Your task to perform on an android device: I have to go to a flower show, so I search for a formal hat in the Amazon app.
Image 0: 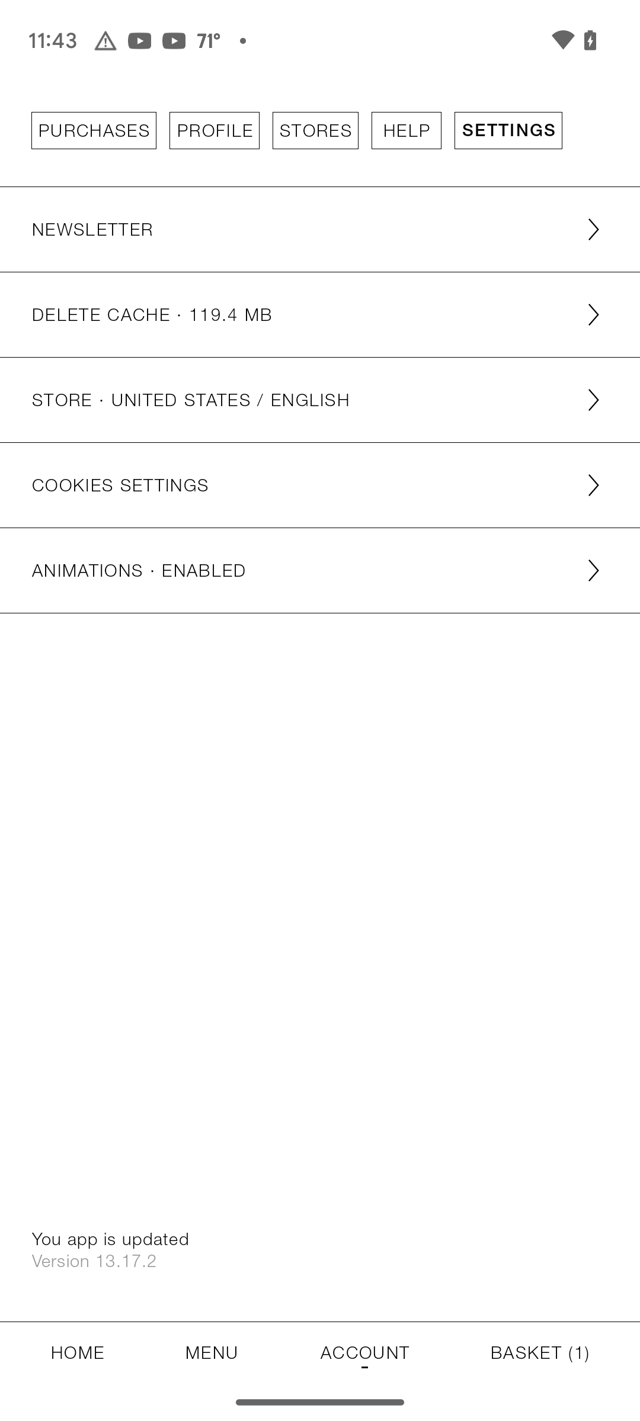
Open amazon app
Step 0: open app "Amazon"
Image 1: 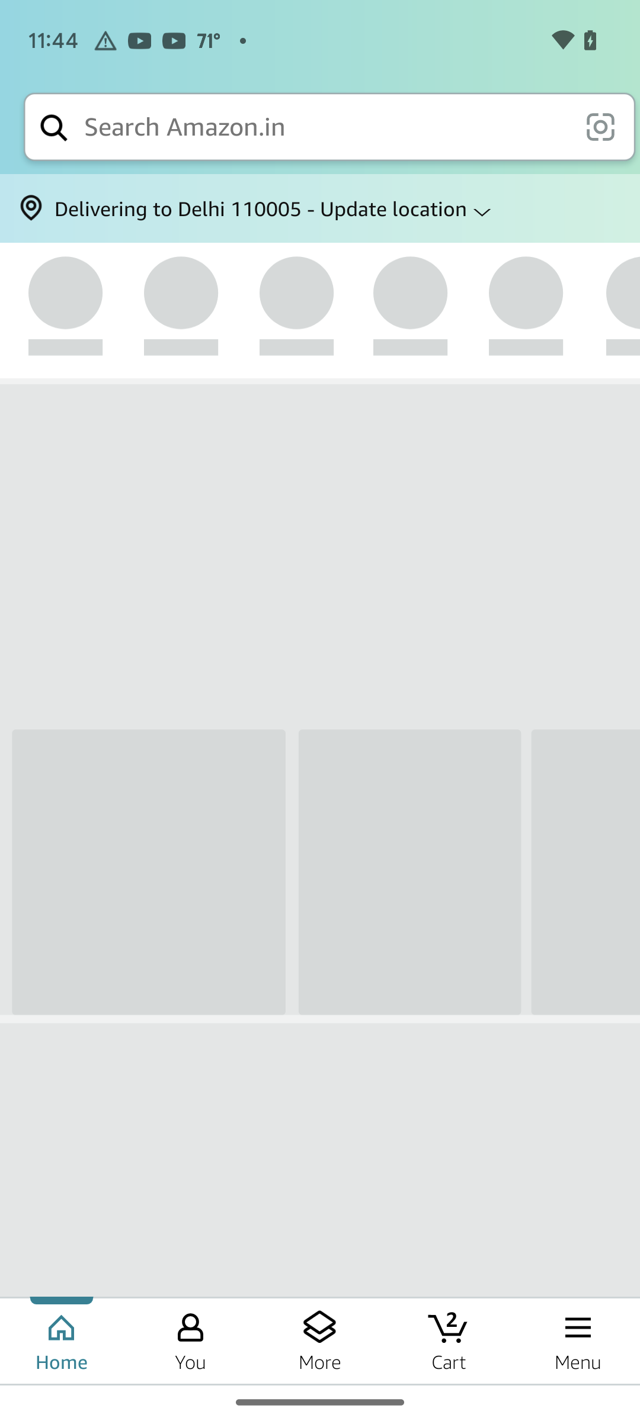
Click on the search textbox at the top of the screen
Step 1: click (325, 127)
Image 2: 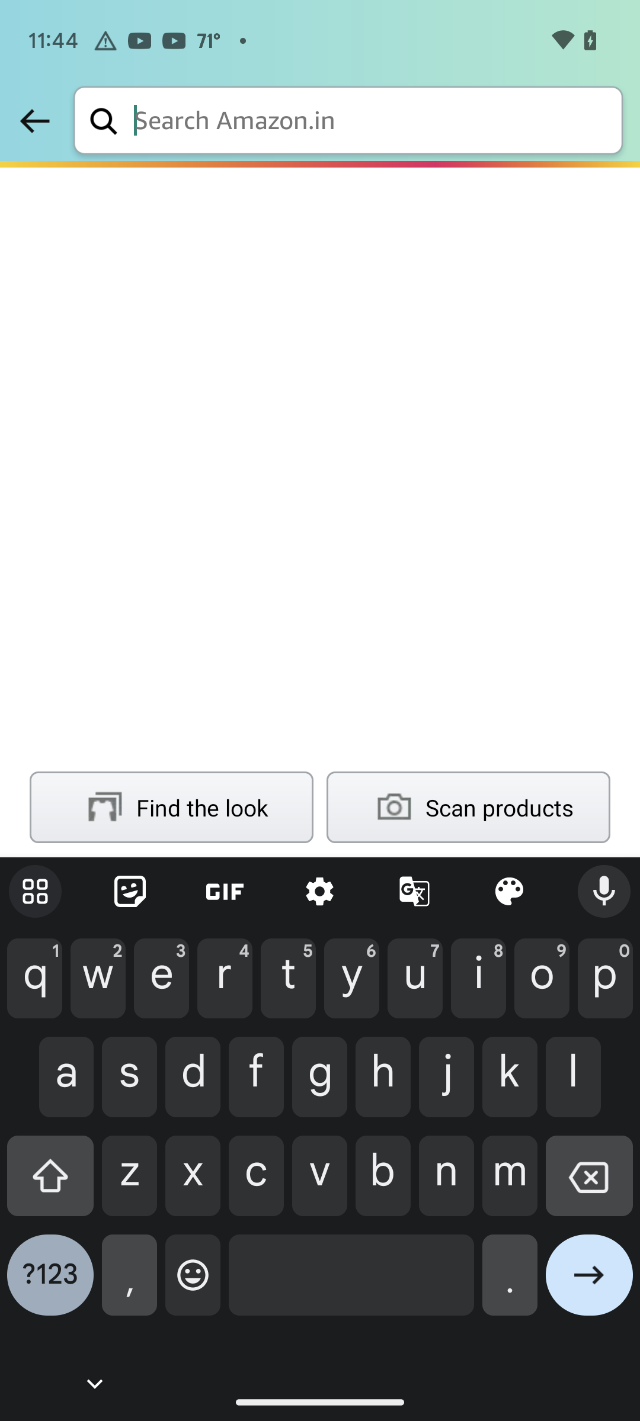
Enter text as formal hat in the textbox
Step 2: type "formal hat"